Your task to perform on an android device: After comparing all these BMW X7 SUV cars, I decided to buy them, but my son told me that before purchasing the car, also take a look and read reviews of this car from other customers, so view all reviews of BMW X7 SUV car in the AutoScout24 app.
Image 0: 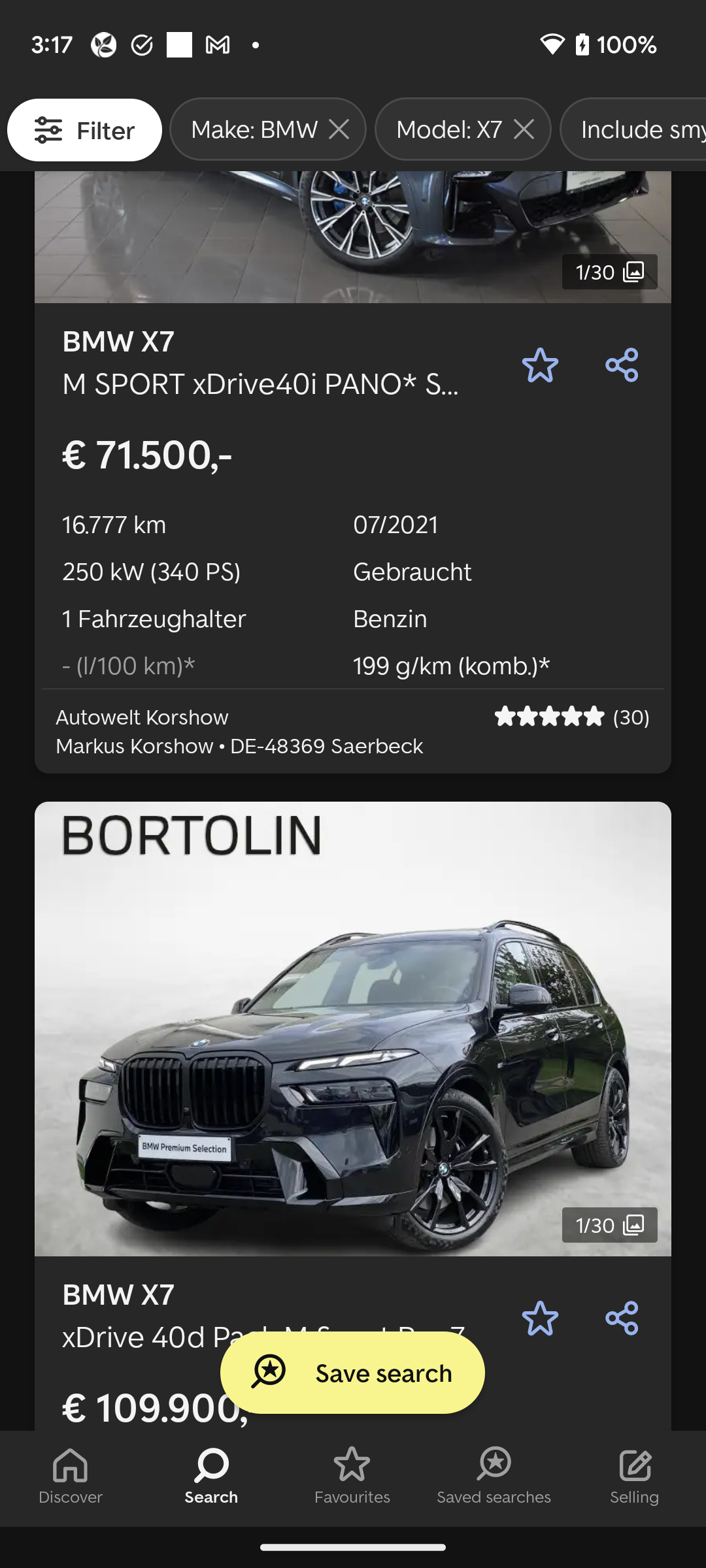
Click on the BMW X7 M SPORT xDrive40i PANO* to view reviews of this car.
Step 0: click (280, 382)
Image 1: 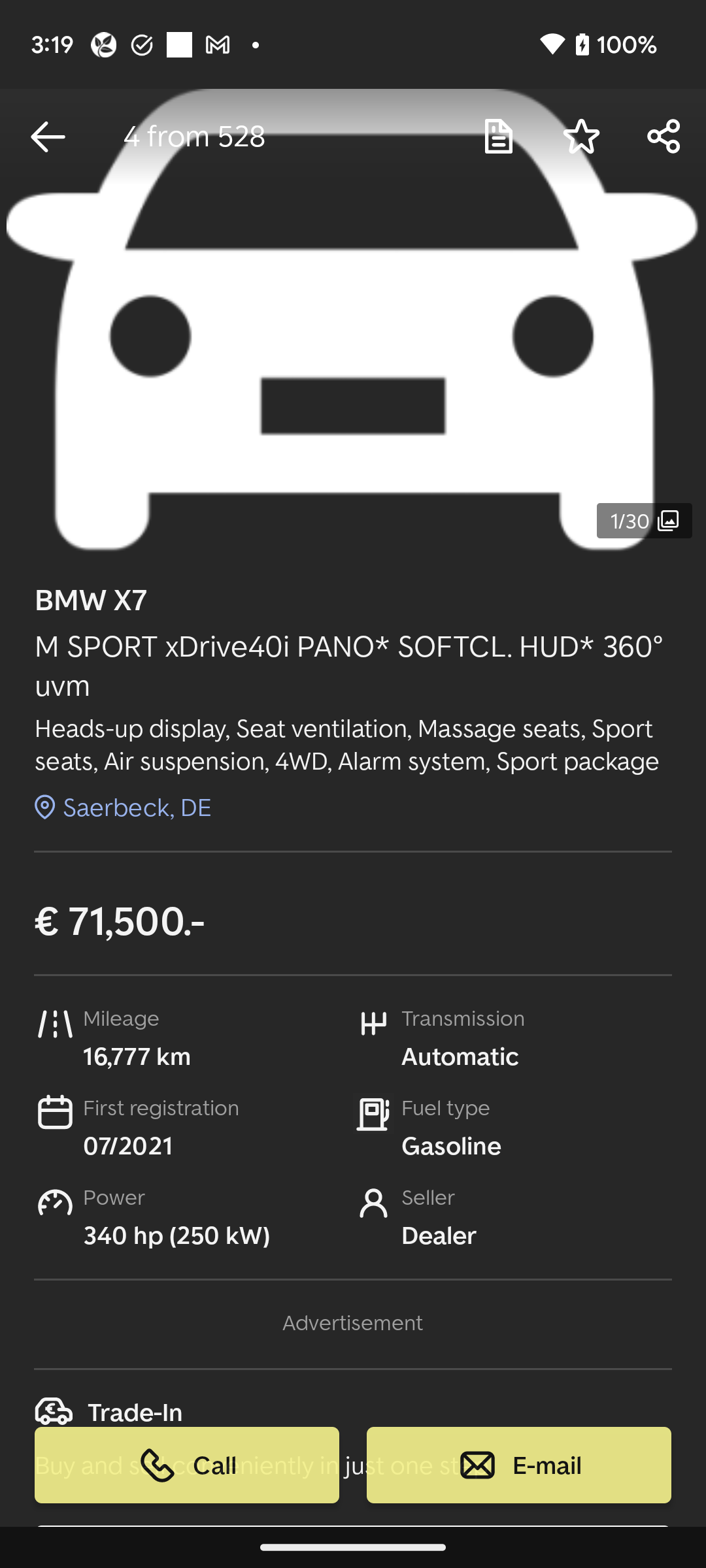
Click on the BMW X7 M SPORT xDrive40i PANO* to view reviews of this car.
Step 1: wait
Image 3: 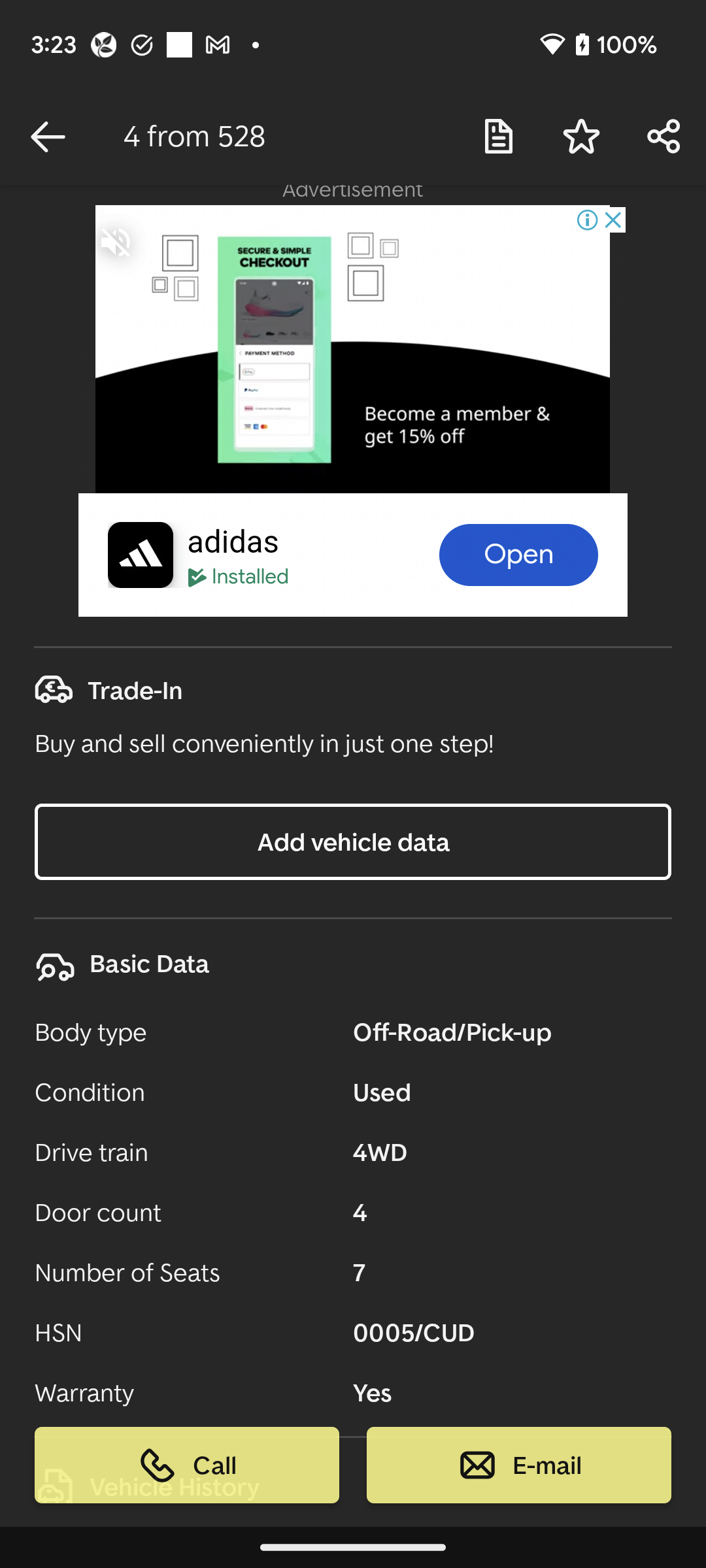
Scroll down to view the reviews of this car.
Step 3: scroll down
Image 4: 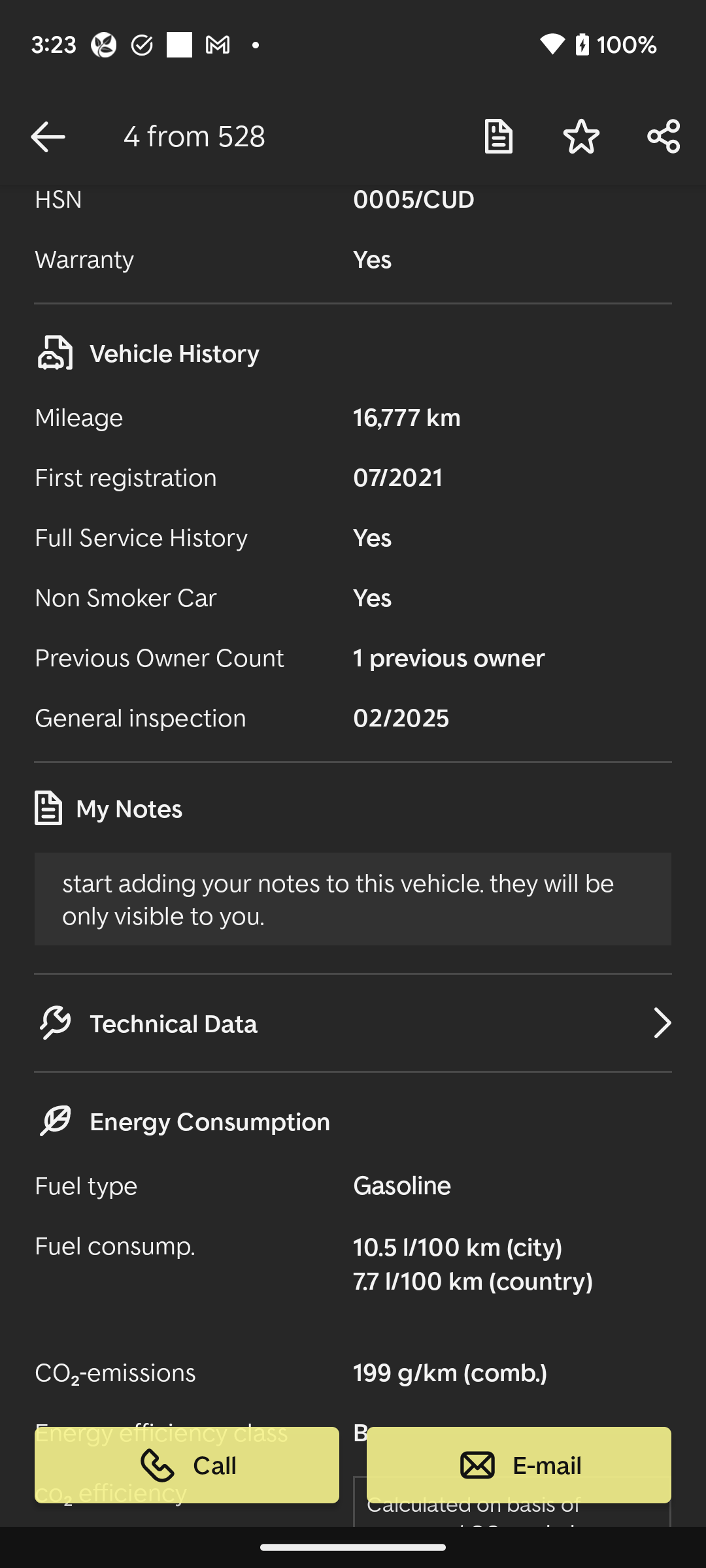
Scroll down to view the reviews of this car.
Step 4: scroll down
Image 5: 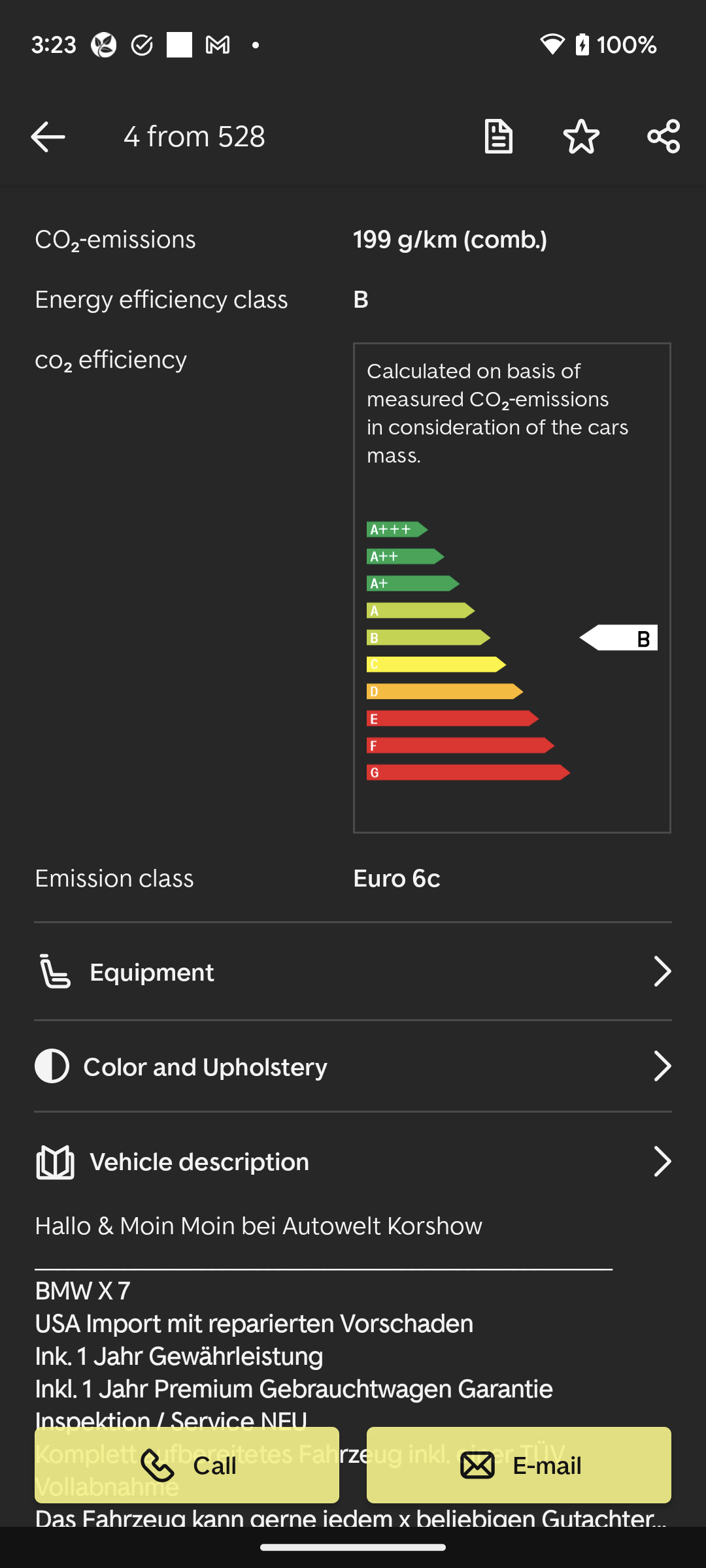
Scroll down to view the reviews of this car.
Step 5: scroll down